Your task to perform on an android device: Move the pizza.jpeg image to the food images folder in the Drive app.
Image 0: 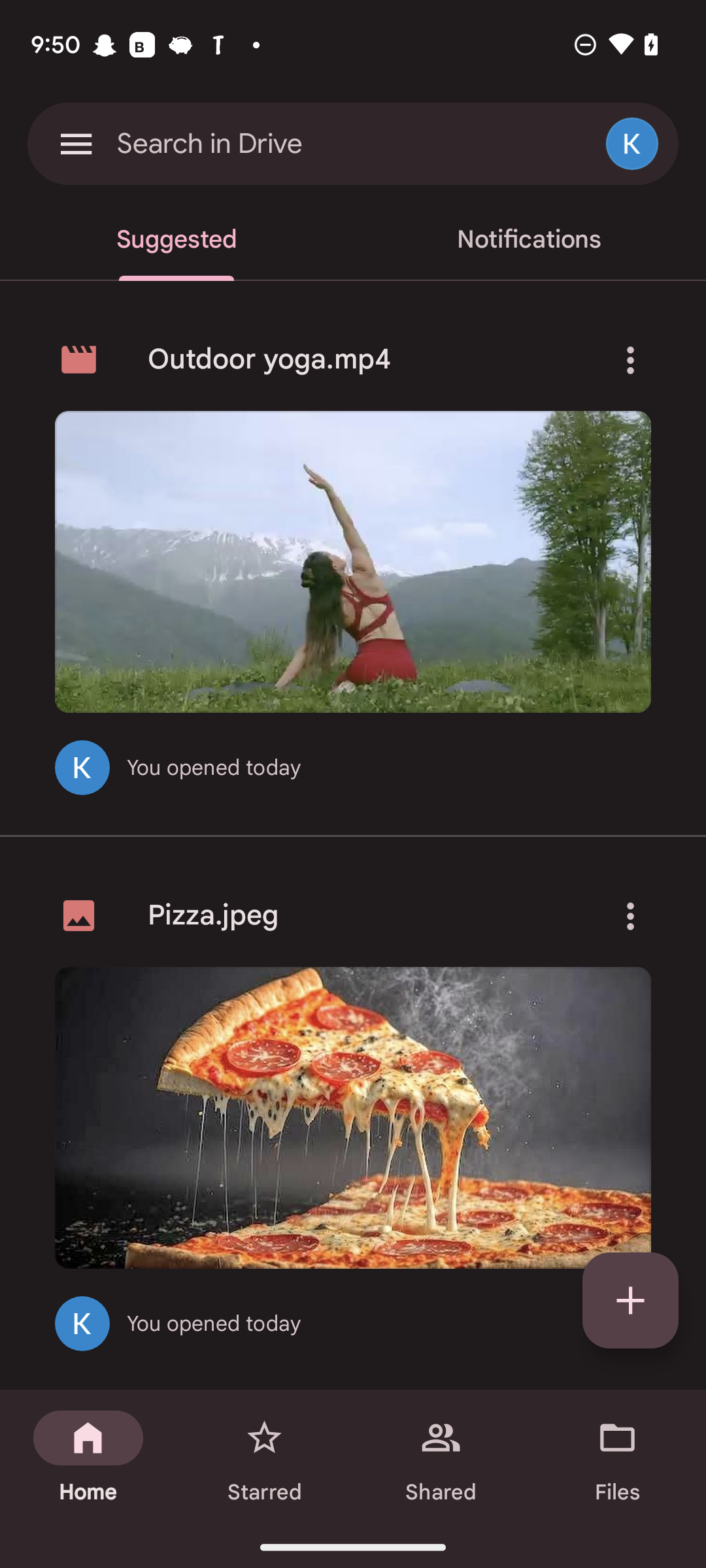
Click on the pizza.jpeg image
Step 0: click (353, 1113)
Image 1: 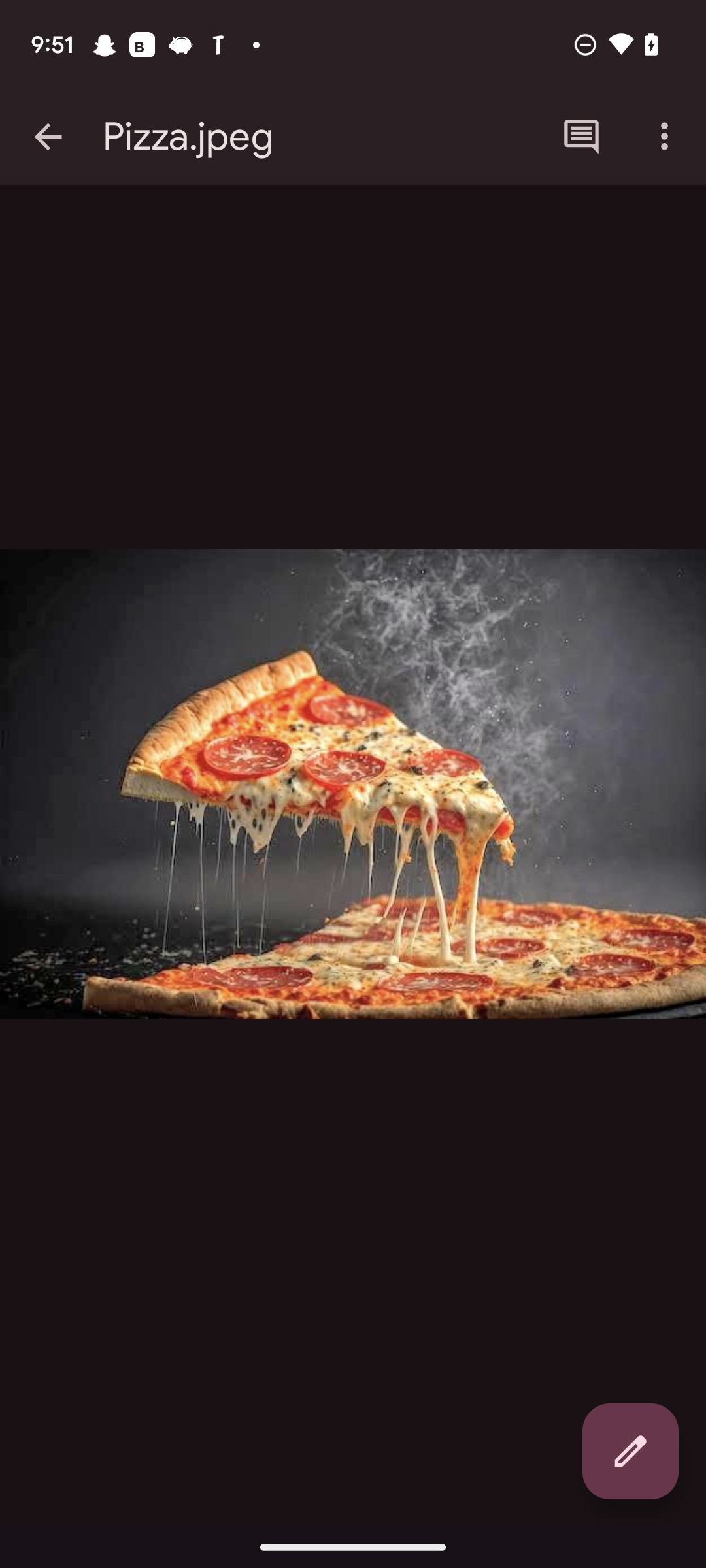
Click on the three dots at the top right of the screen
Step 1: click (664, 137)
Image 2: 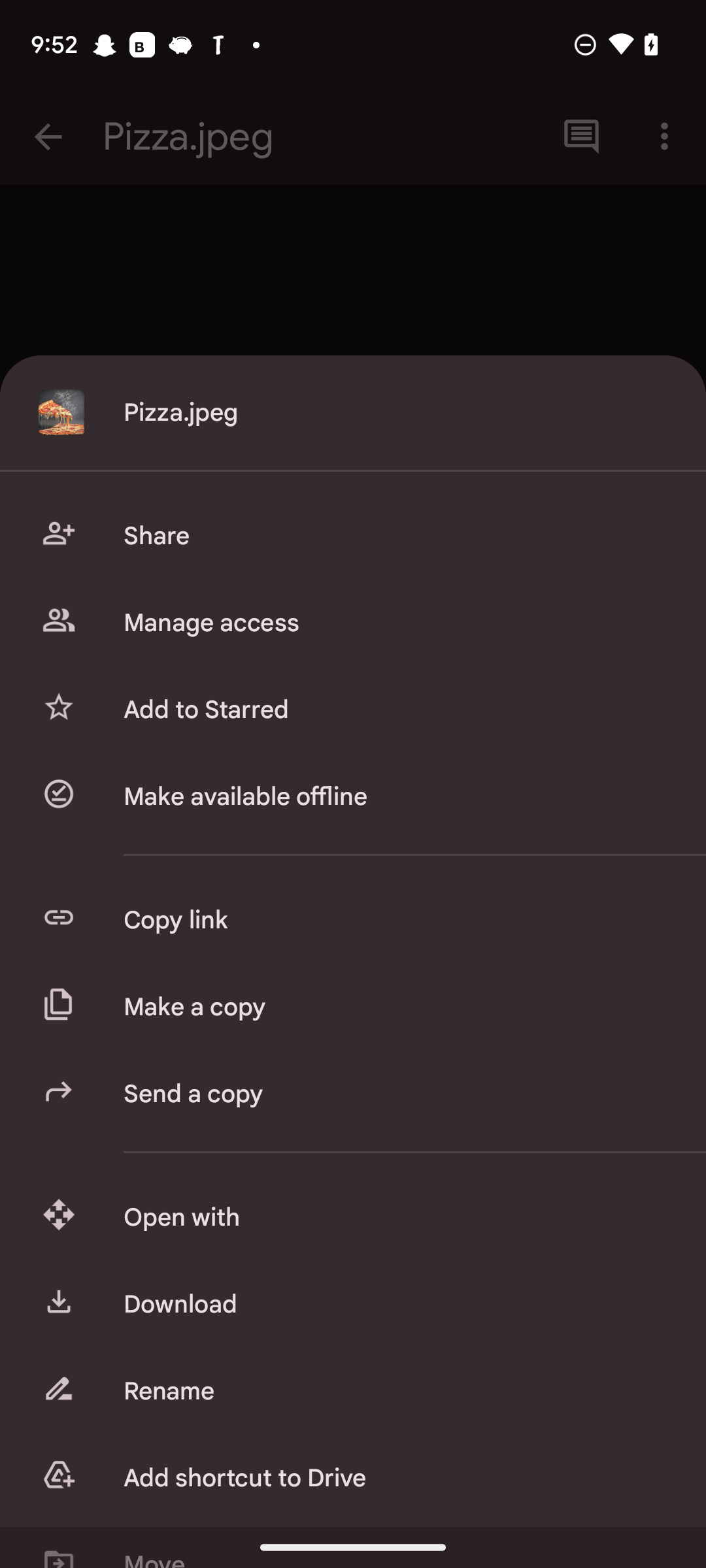
Swipe up to view the move option
Step 2: scroll down
Image 5: 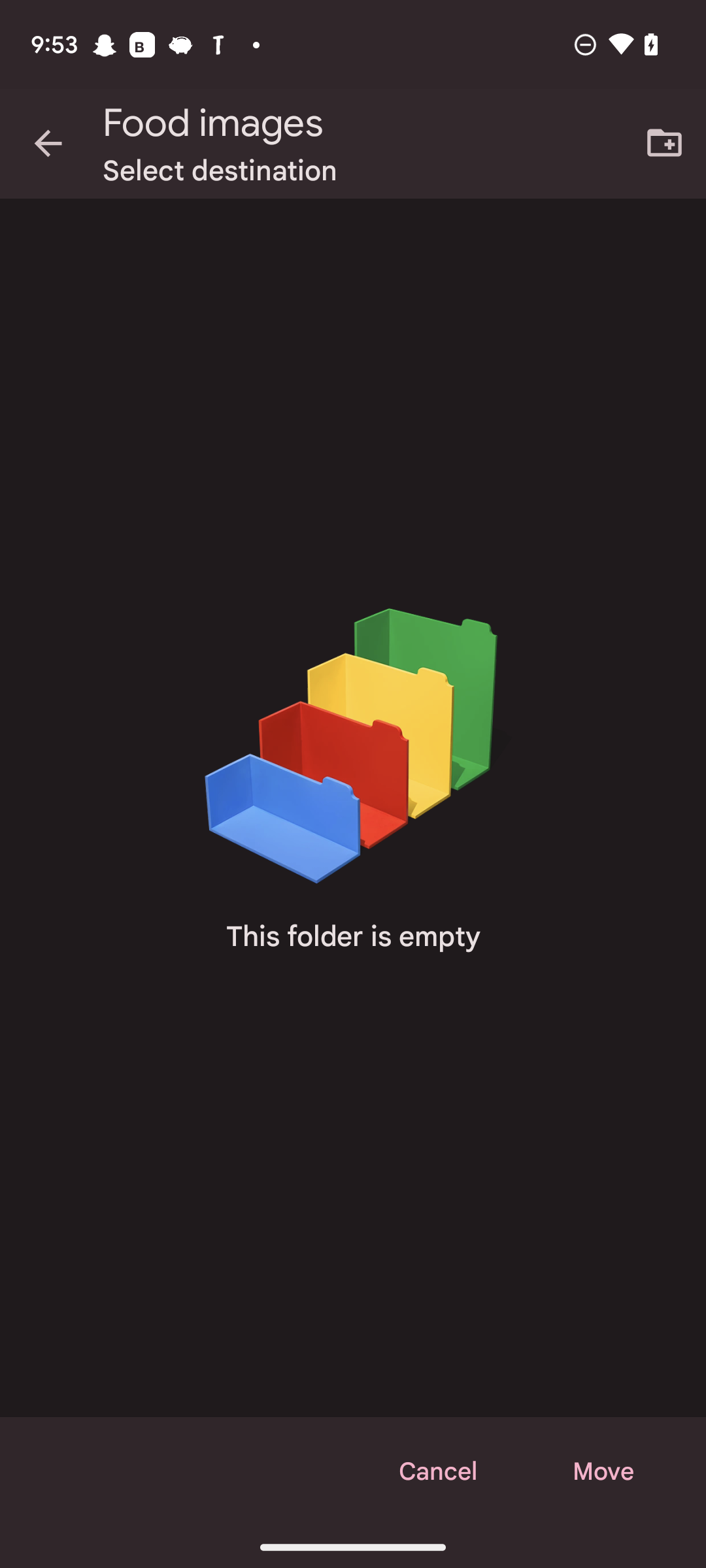
Click on the move button.
Step 5: click (603, 1471)